Your task to perform on an android device: Save the Carrefour Express - Supermarket location in the Google Maps app because I frequently go there for groceries.
Image 0: 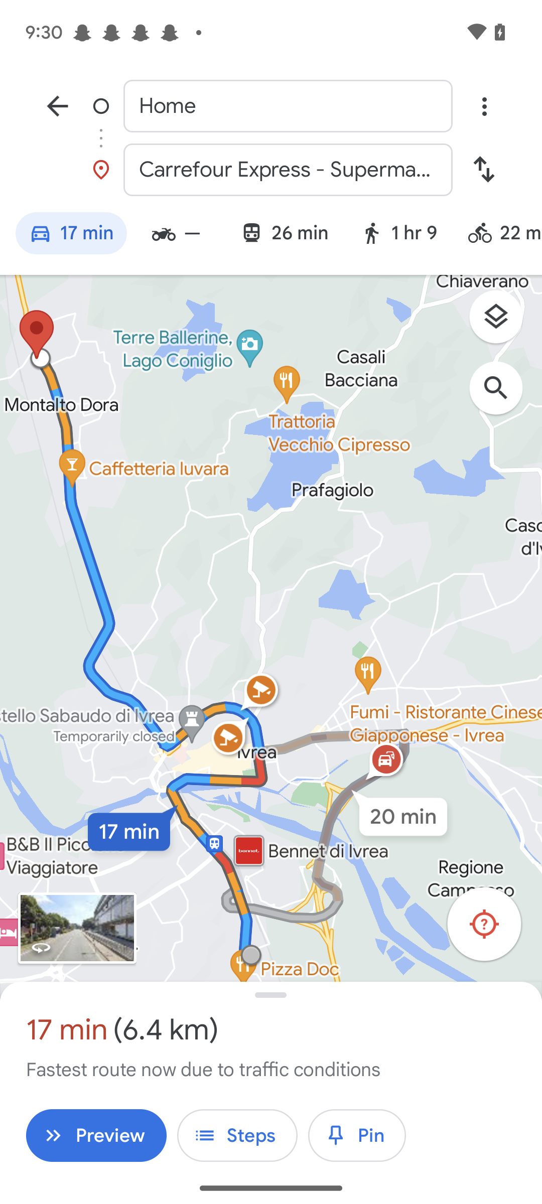
Go back to the previous screen
Step 0: press back button
Image 1: 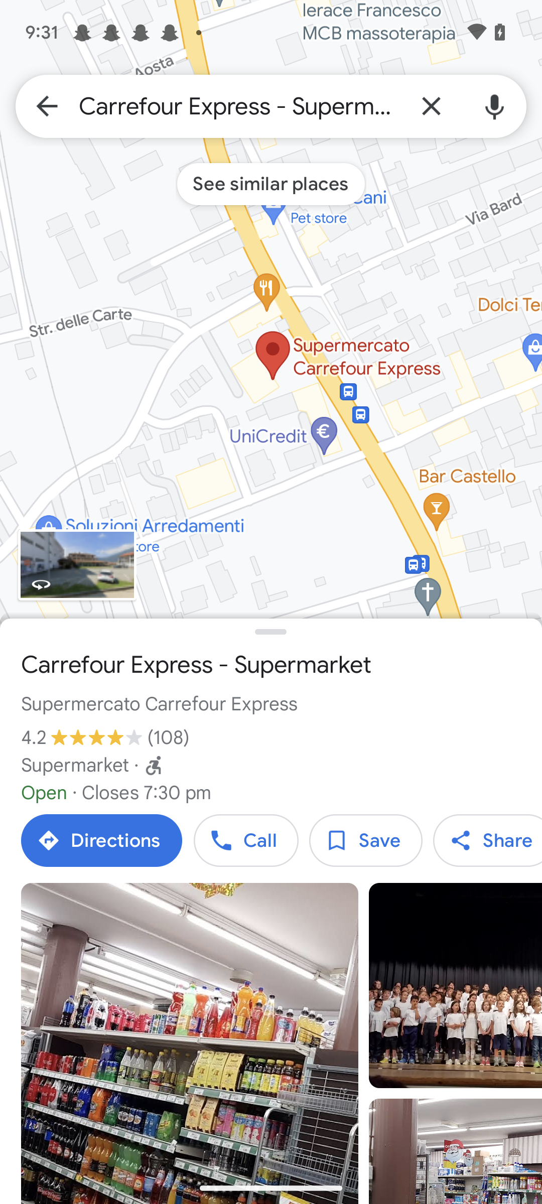
Click on the save button
Step 1: click (366, 840)
Image 2: 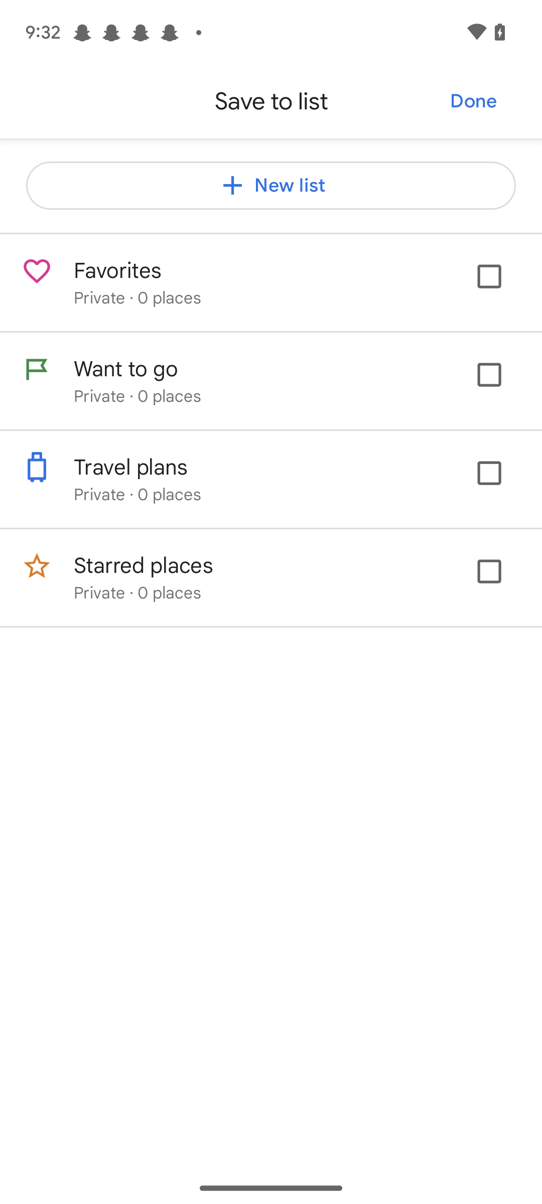
Click on the favourites checkbox
Step 2: click (499, 286)
Image 3: 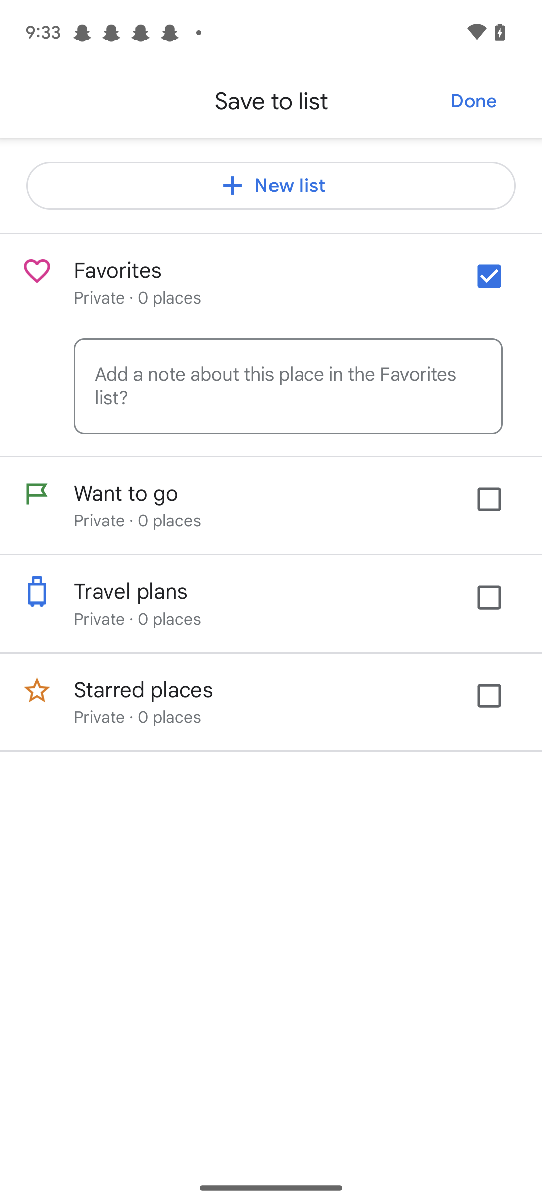
Click on the Done button at the top right corner of the screen
Step 3: click (473, 101)